Your task to perform on an android device: I would like to have some side dishes for lunch. Browse for the classic potato salad under the Lunch Recipes app's Side Dish Lunches section.
Image 0: 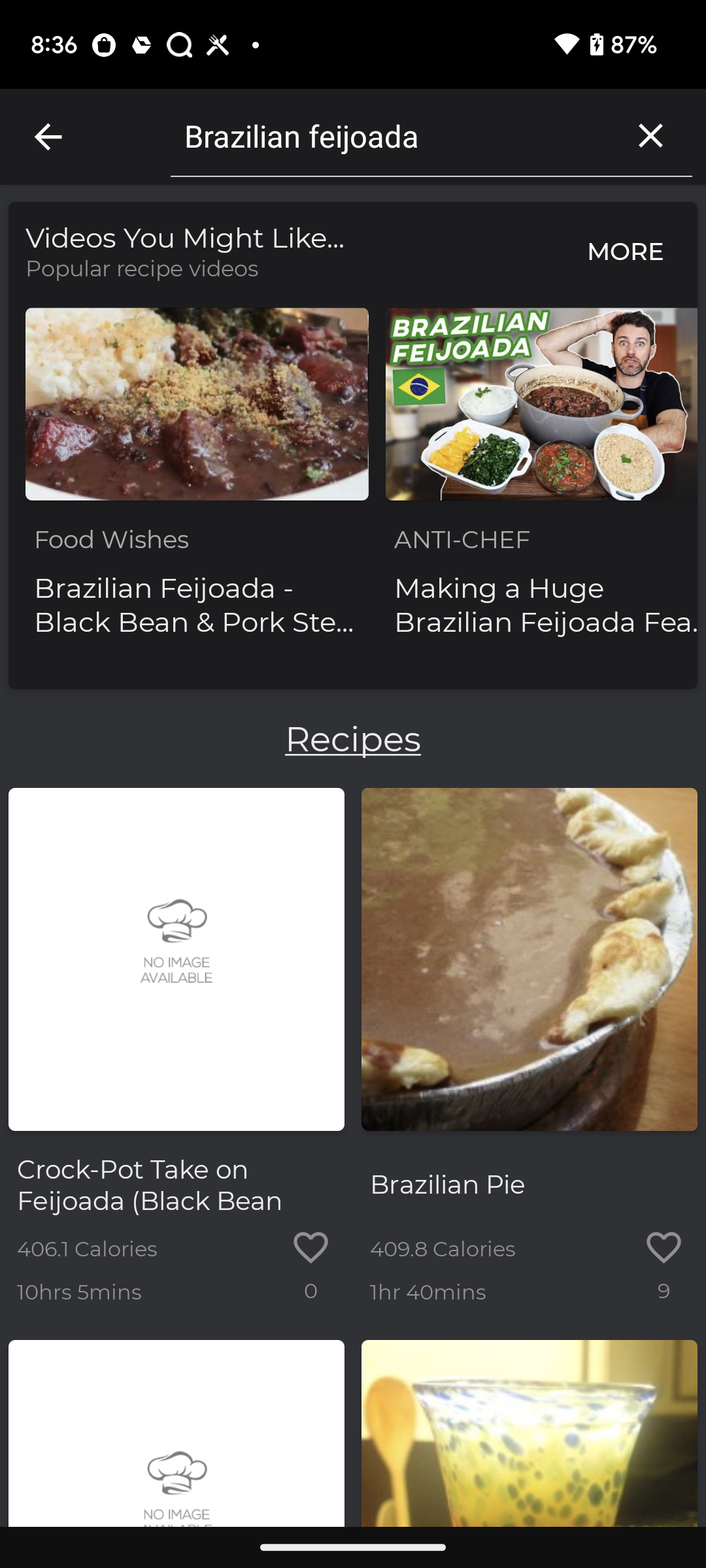
go back to the previous page
Step 0: press back button
Image 1: 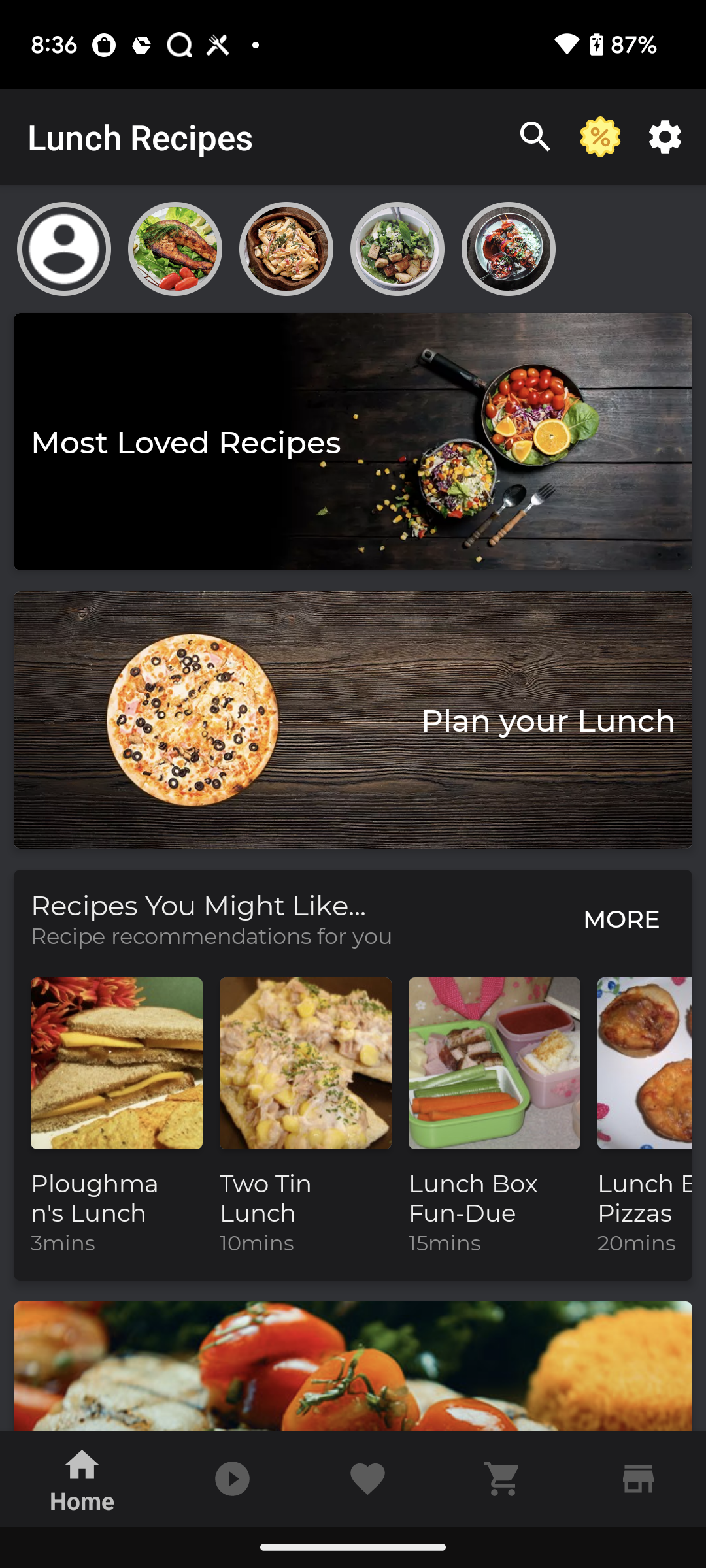
swipe up to see side dish lunches
Step 1: scroll down
Image 2: 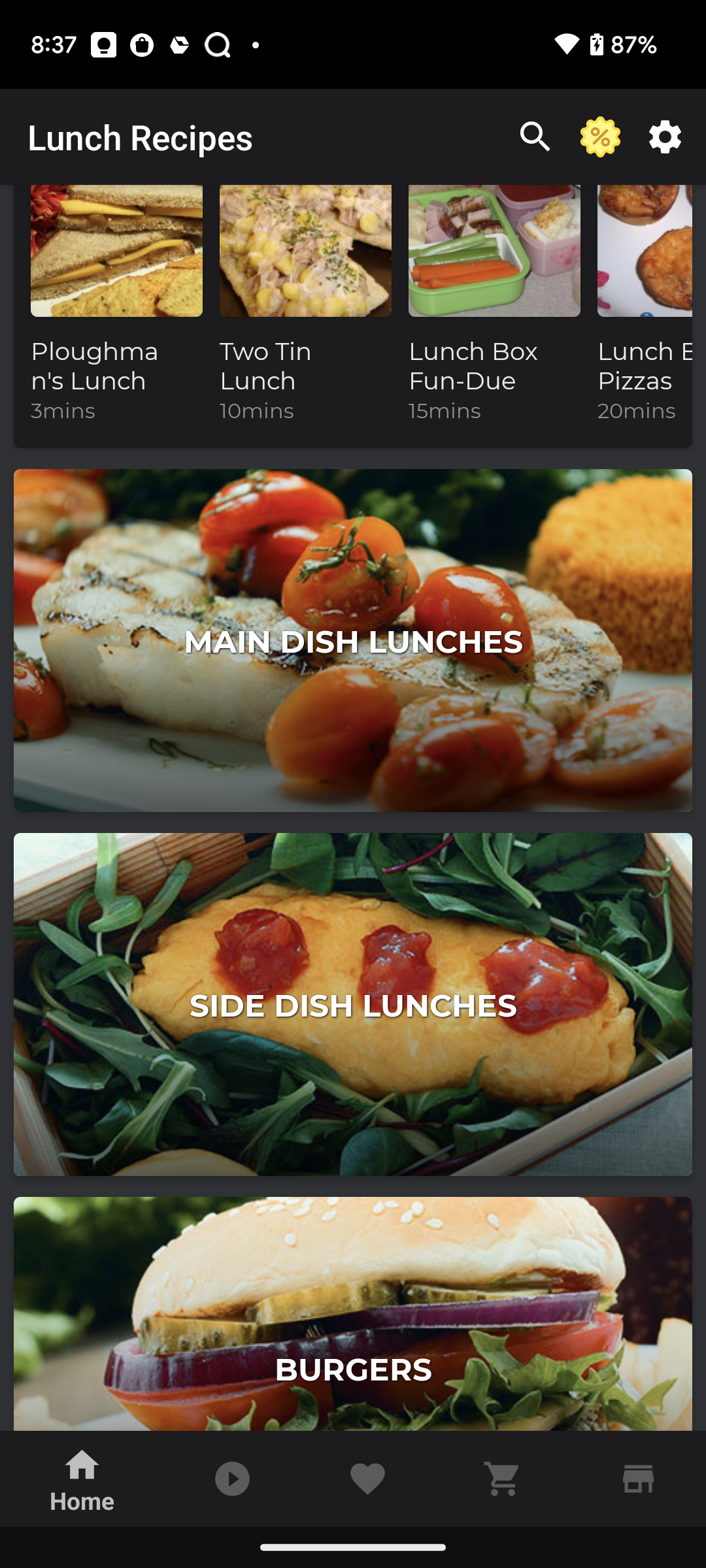
Go to the Side Dish Lunches category
Step 2: click (352, 1004)
Image 3: 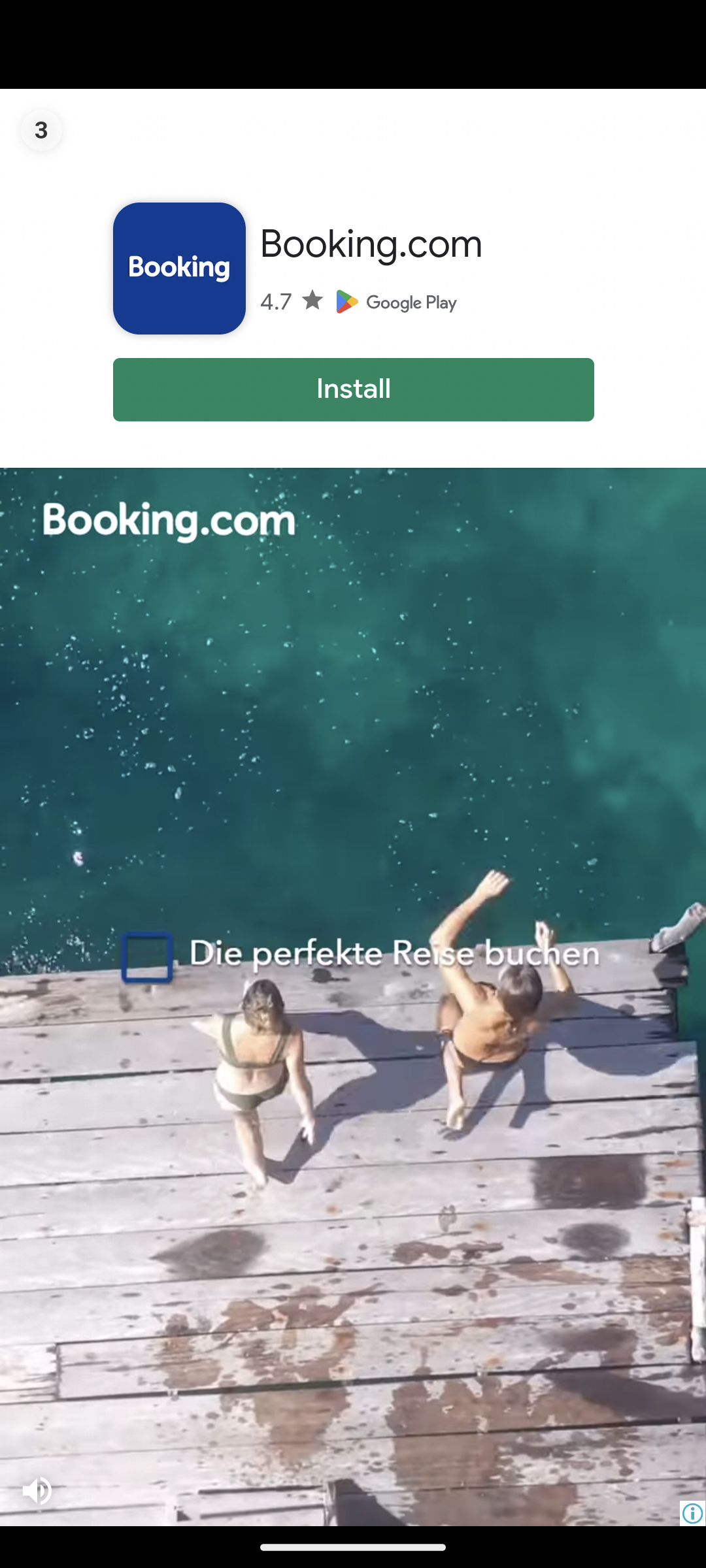
Go to the Side Dish Lunches category
Step 3: wait
Image 4: 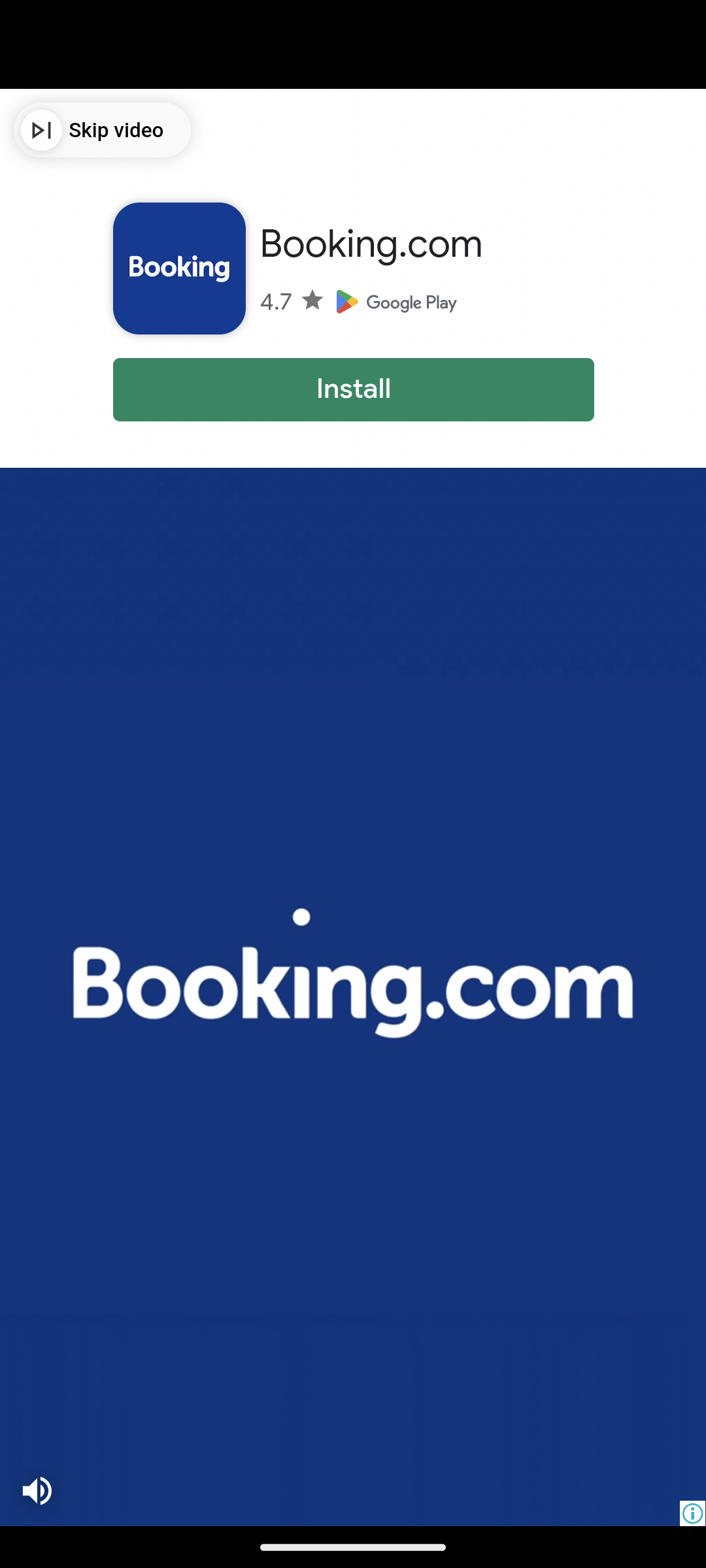
Click on the Skip video at the top lest corner of the screen
Step 4: click (46, 134)
Image 5: 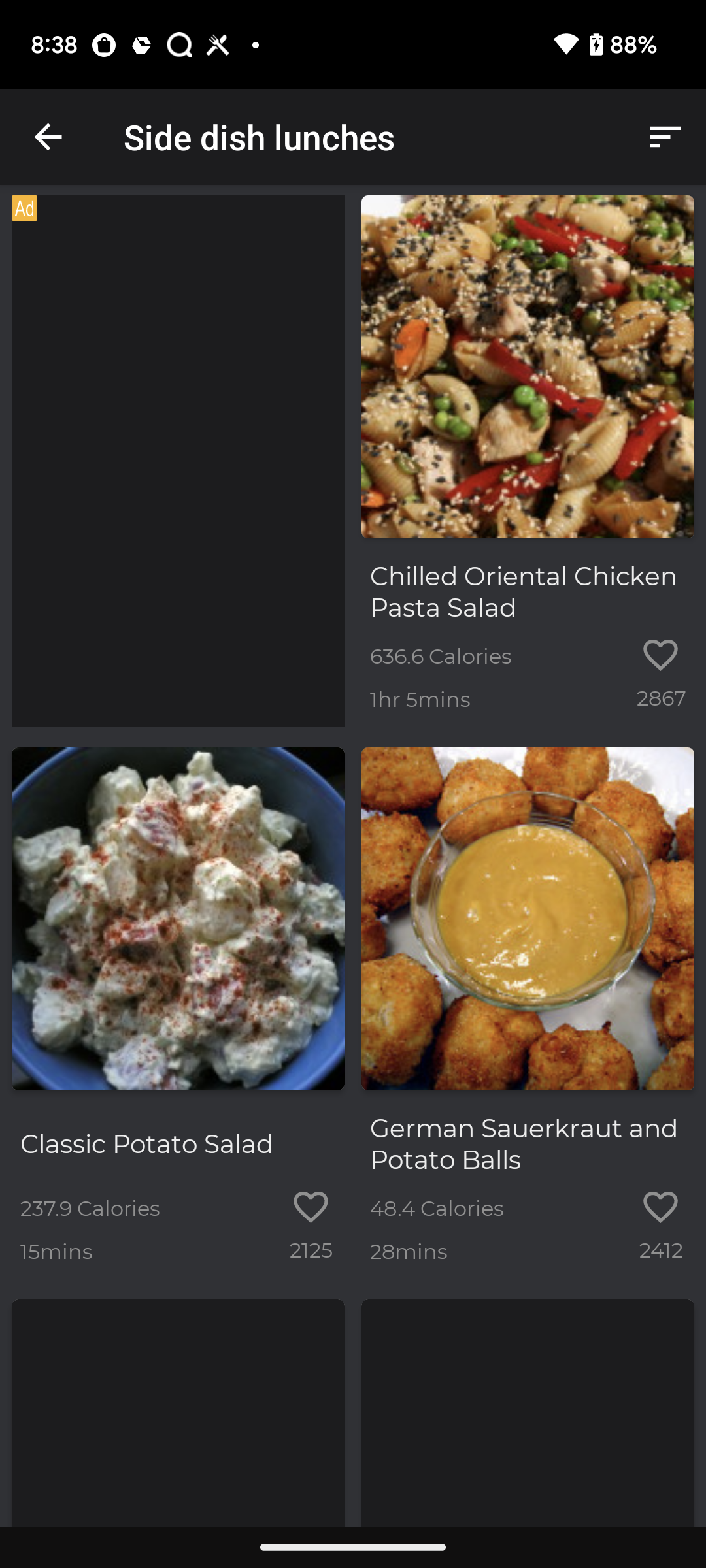
Click on Classic Potato Salad
Step 5: click (188, 1054)
Image 6: 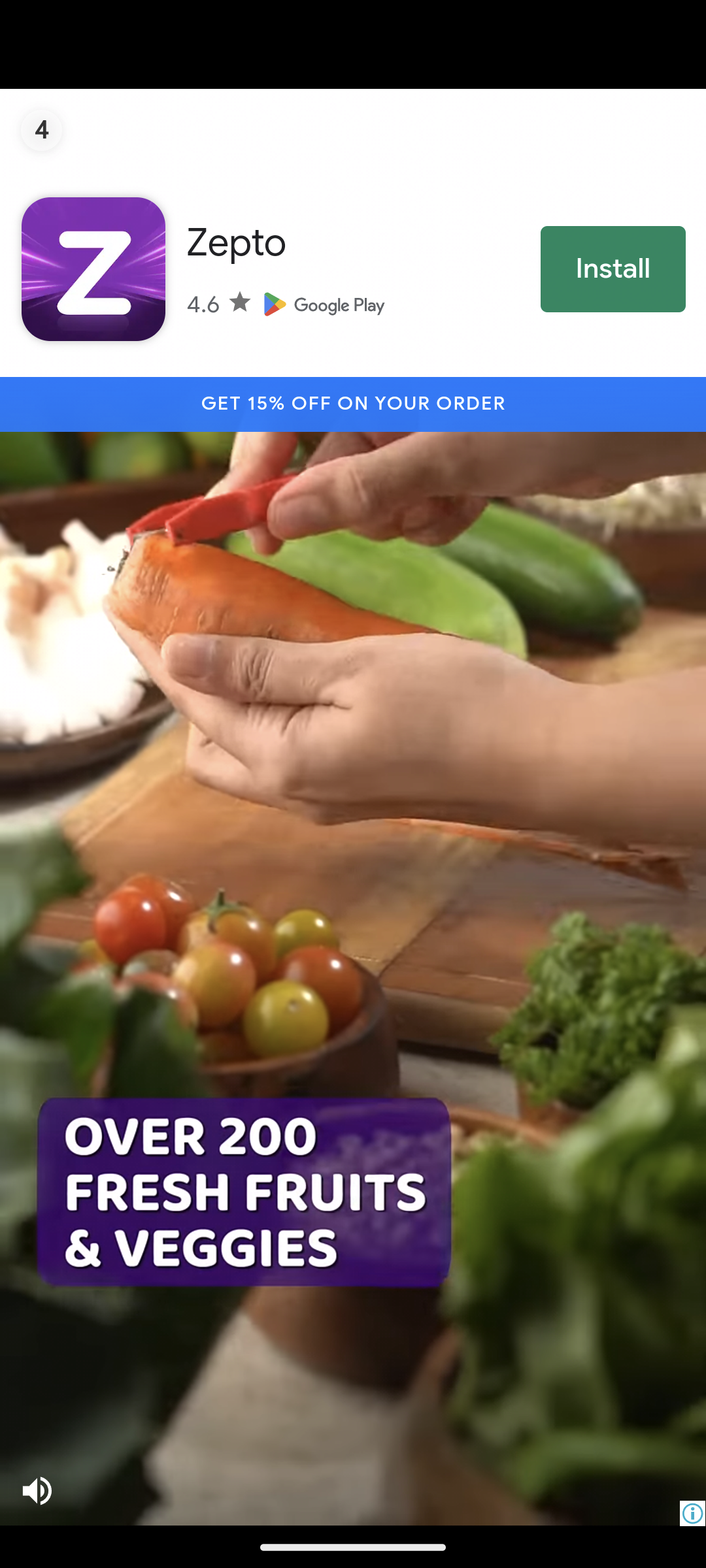
Click on Classic Potato Salad
Step 6: wait
Image 7: 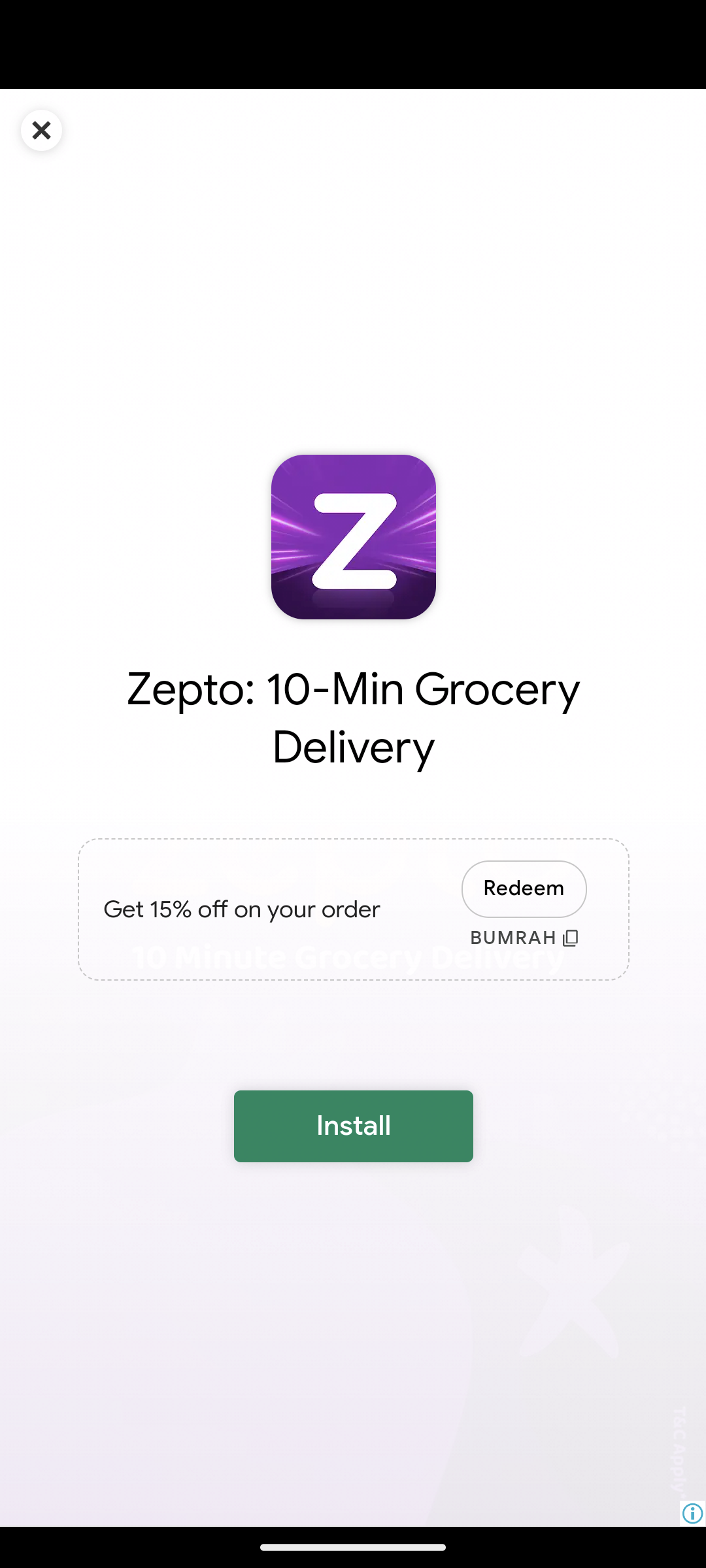
Click on cross option at the top left corner of the screen
Step 7: click (39, 136)